Your task to perform on an android device: I'd want to make a new Christmas drawing card for my son John using the sketchbook app.
Image 0: 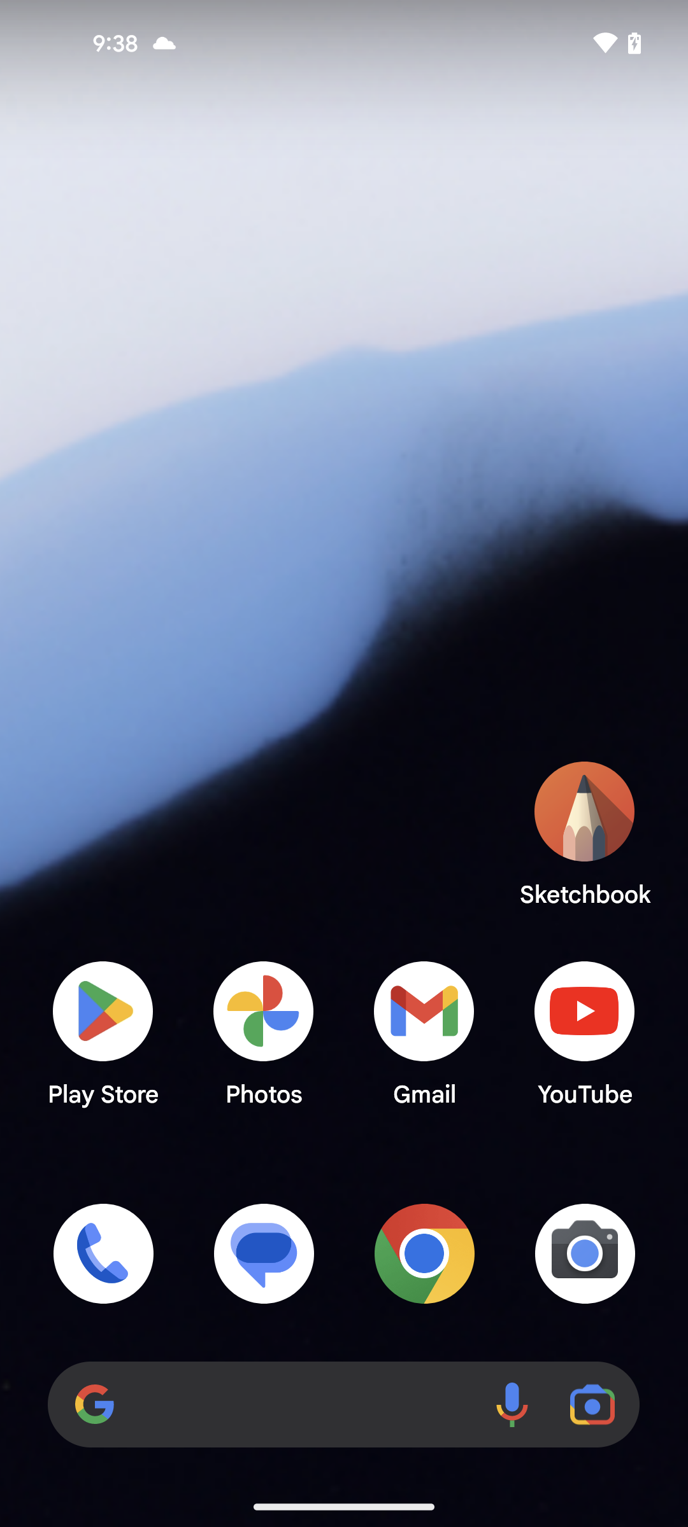
open the Sketchbook app
Step 0: open app "Sketchbook"
Image 1: 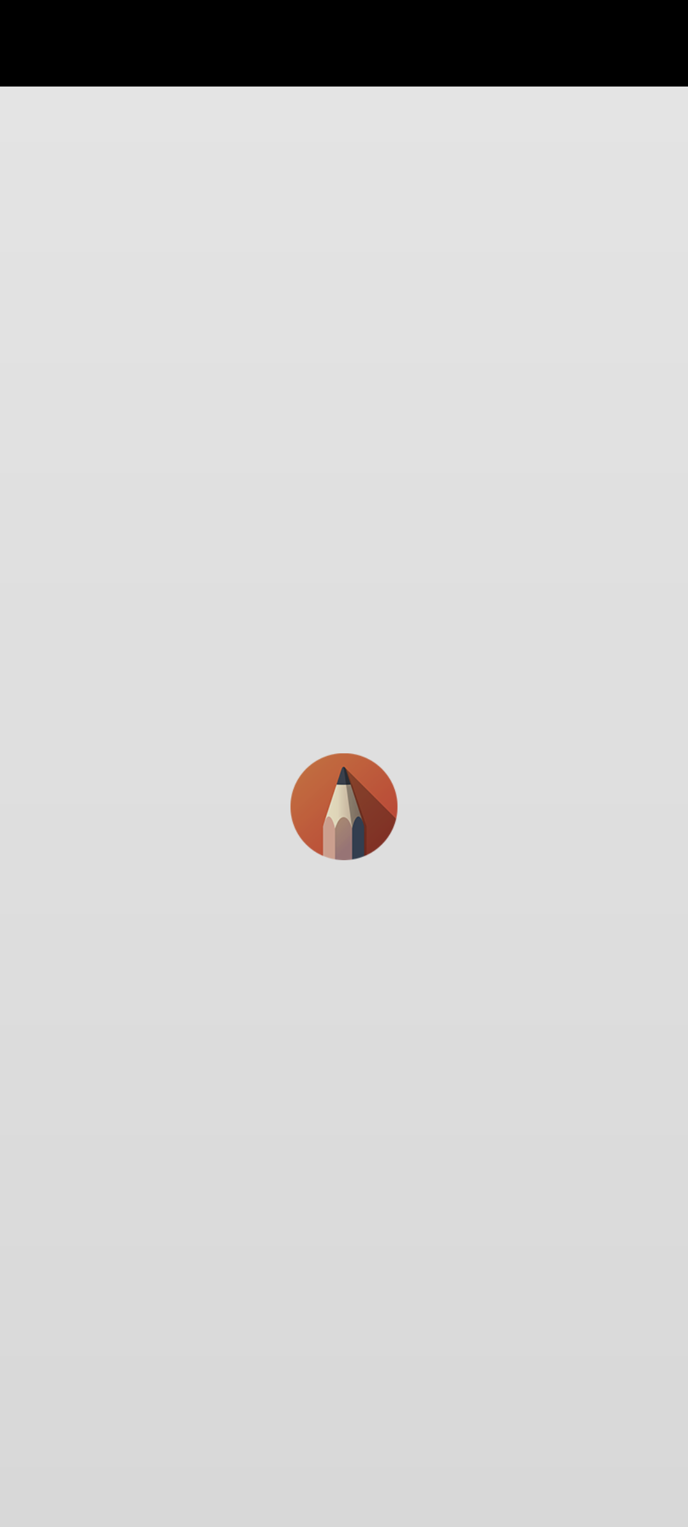
open the Sketchbook app
Step 1: wait
Image 2: 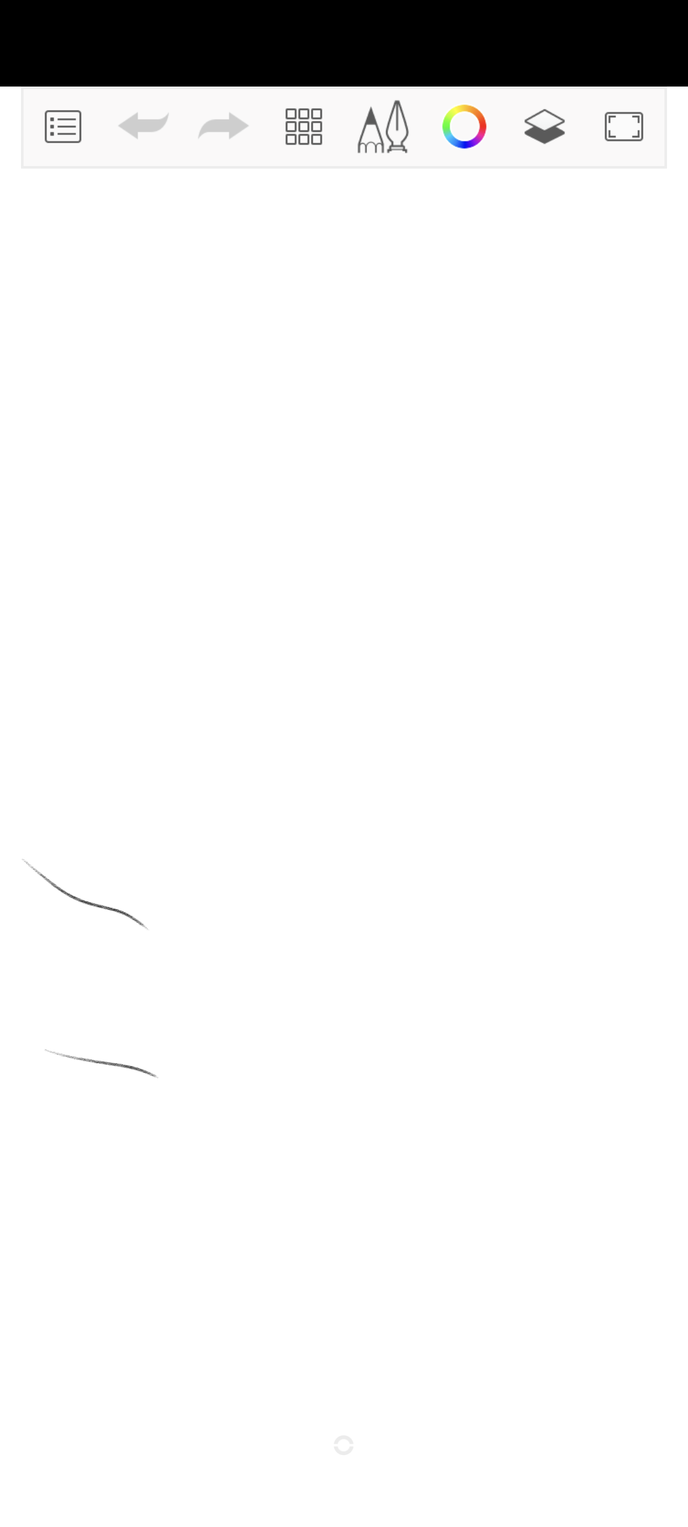
open the Sketchbook app
Step 2: wait
Image 3: 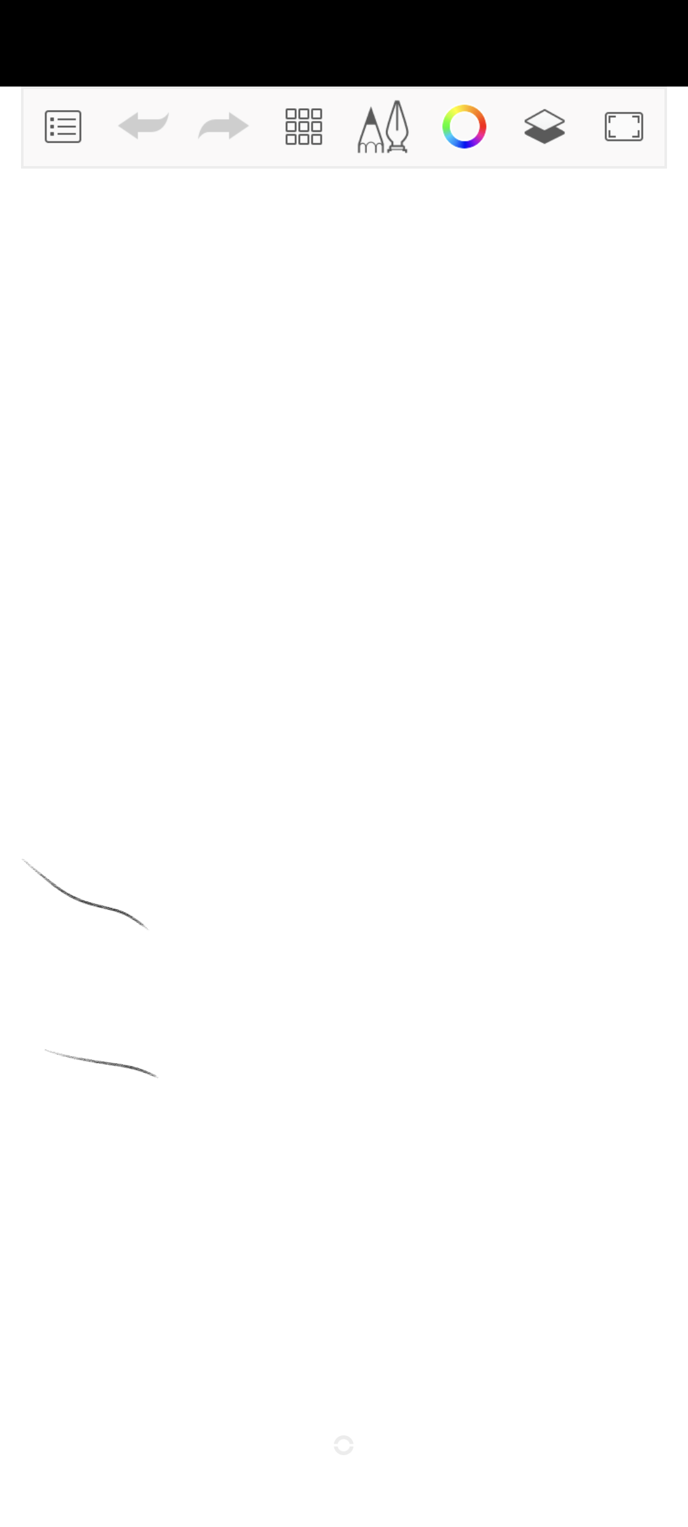
click on menu icon
Step 3: click (61, 129)
Image 4: 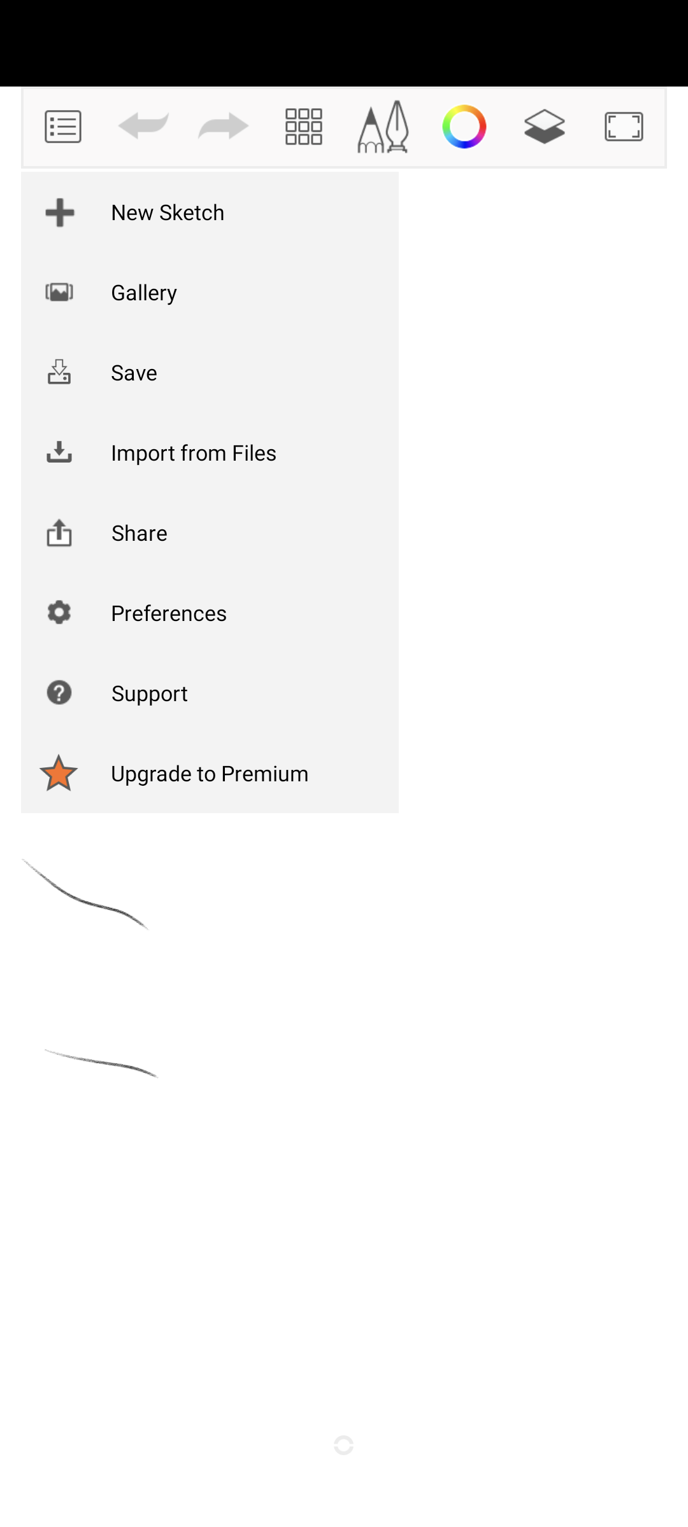
click on New Sketch
Step 4: click (168, 211)
Image 5: 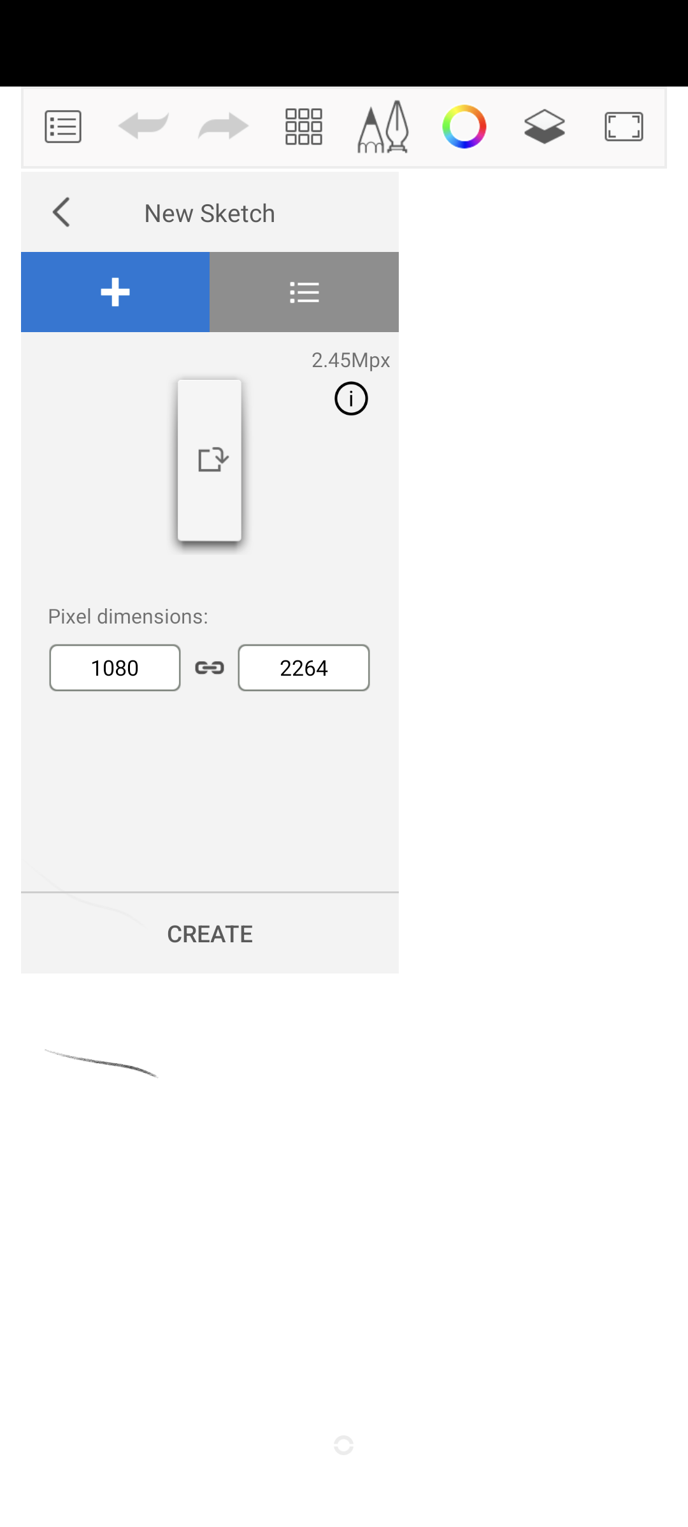
click on Create
Step 5: click (210, 933)
Image 7: 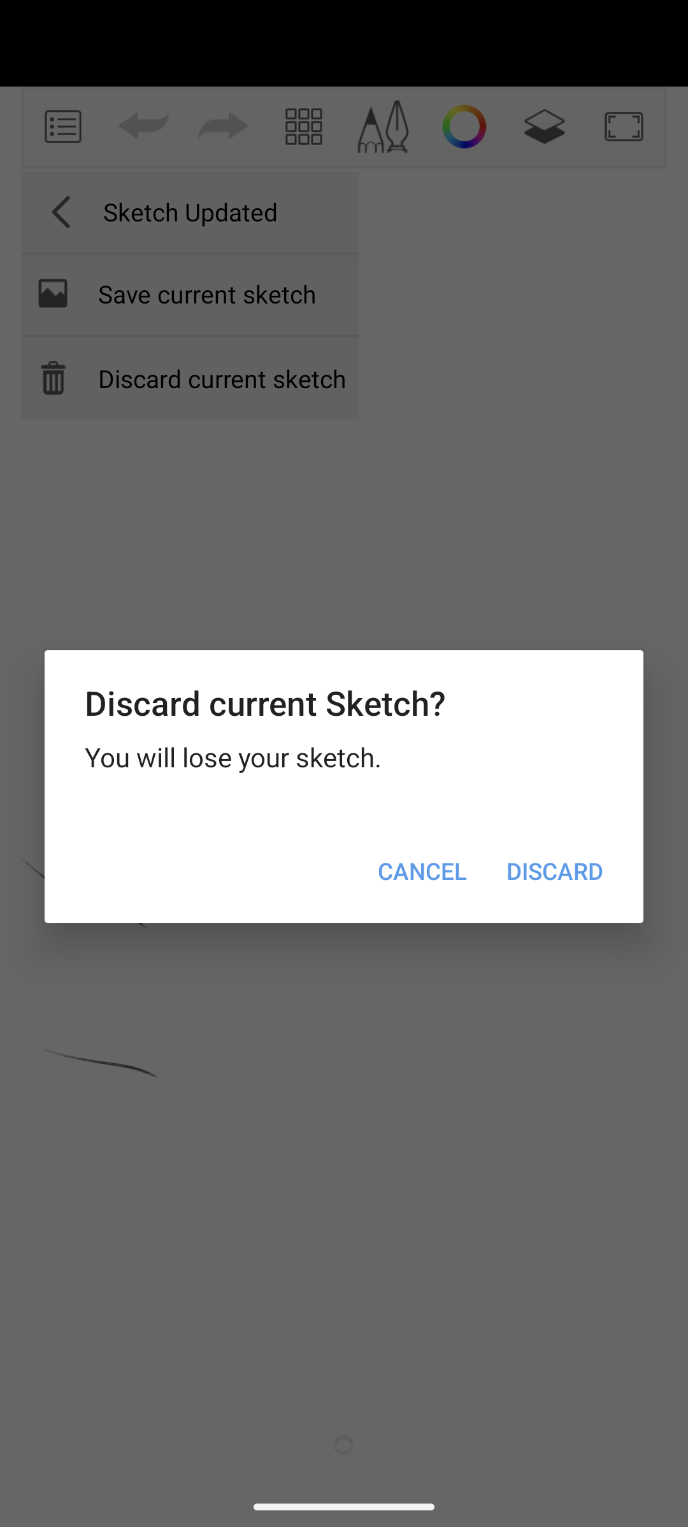
click on discard option
Step 7: click (554, 871)